Your task to perform on an android device: In the PlantApp, Identify the plant from taken Picture
Image 0: 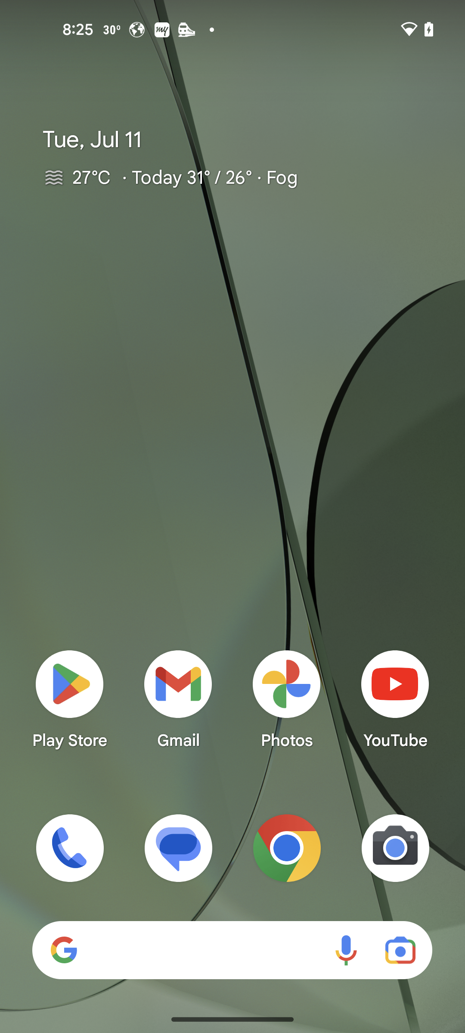
Open PlantApp
Step 0: open app "PlantApp"
Image 1: 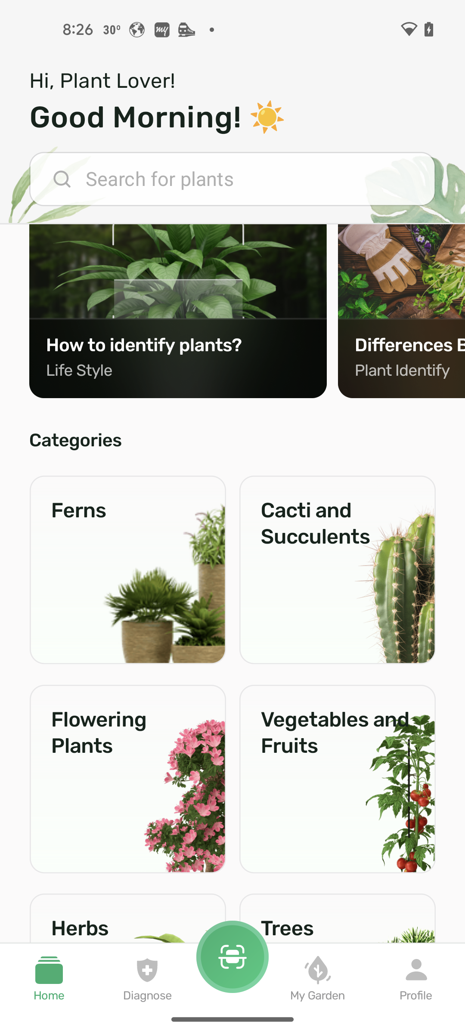
click on the scanner in the middle of bottom screen
Step 1: click (232, 956)
Image 2: 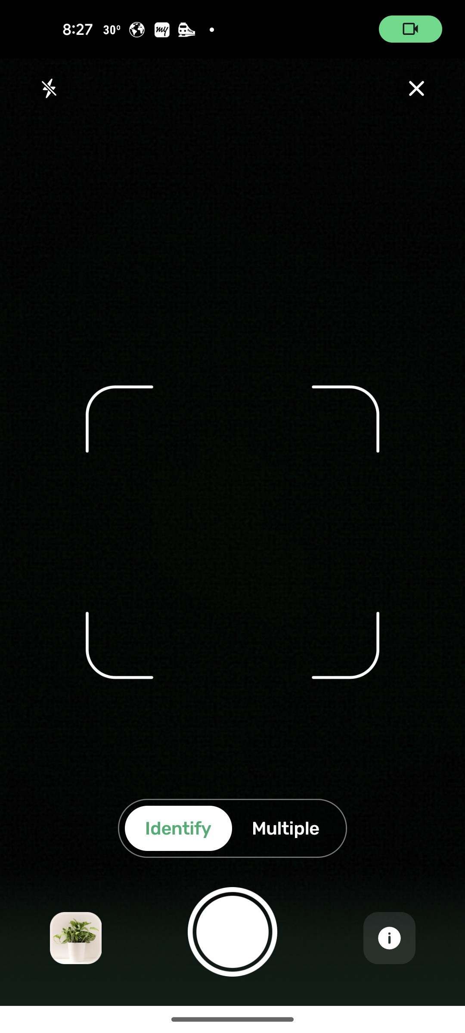
click on recent photos
Step 2: click (75, 937)
Image 3: 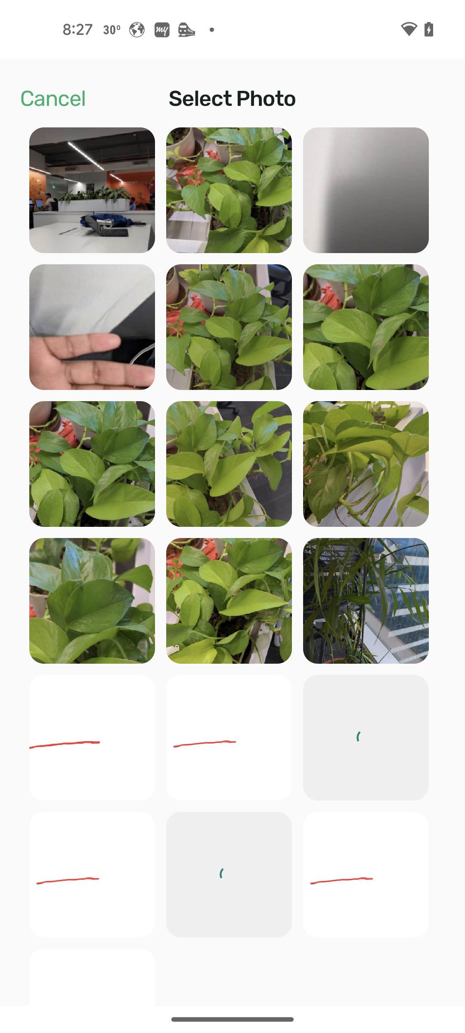
select second photo
Step 3: click (229, 190)
Image 4: 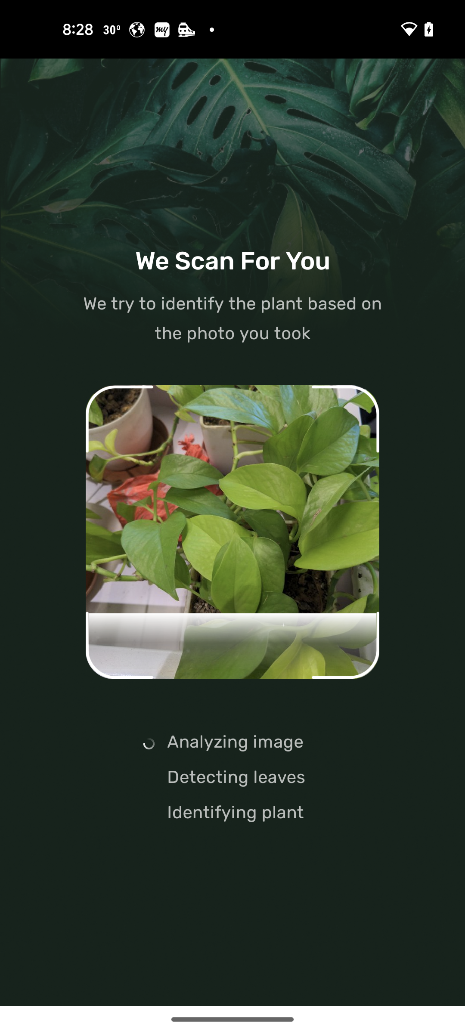
select second photo
Step 4: wait